Your task to perform on an android device: I am going to buy TERREX Free Hiker GORE-TEX 2.0 Hiking Shoes, but for now, put it in the cart of the adidas app.
Image 0: 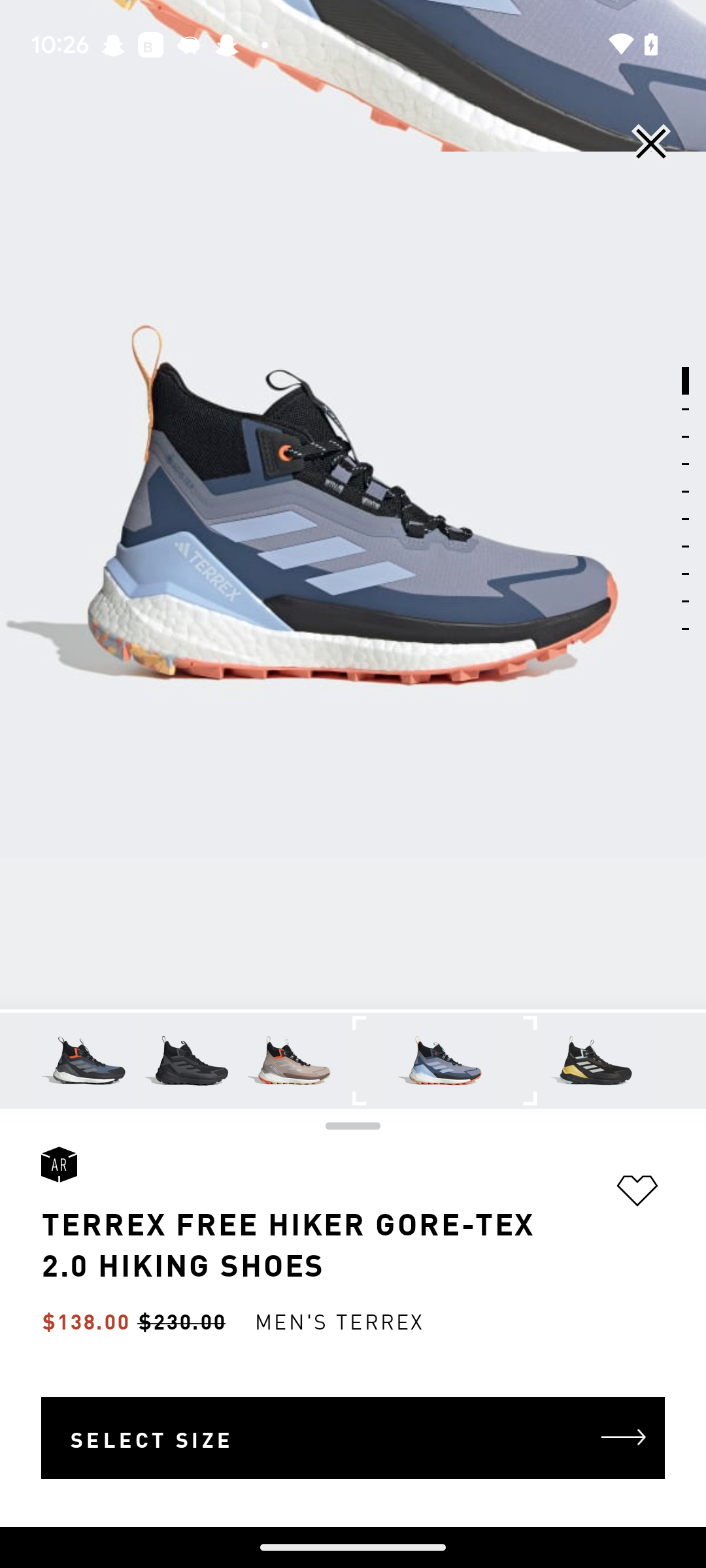
Click on  the select size button.
Step 0: click (352, 1437)
Image 1: 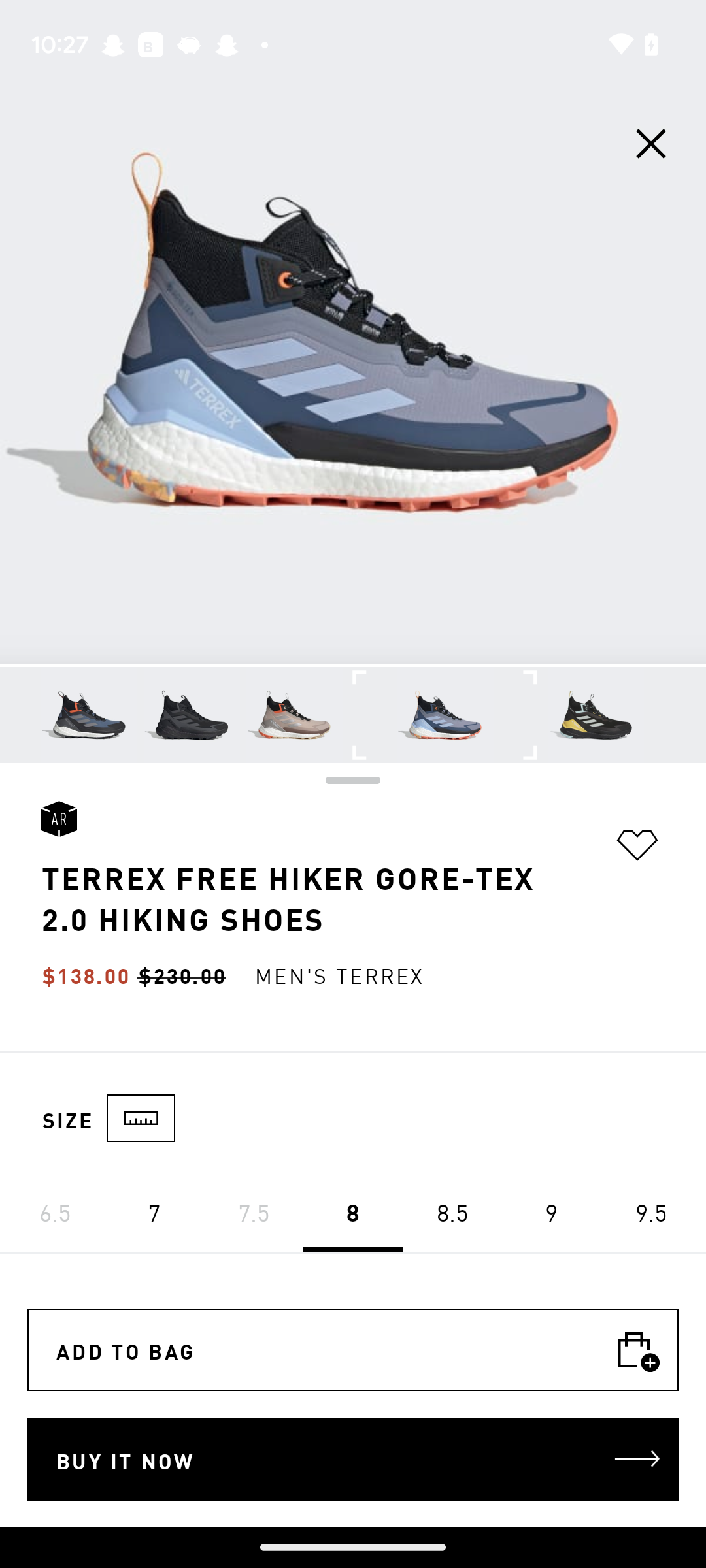
Click on the 7 size
Step 1: click (154, 1211)
Image 3: 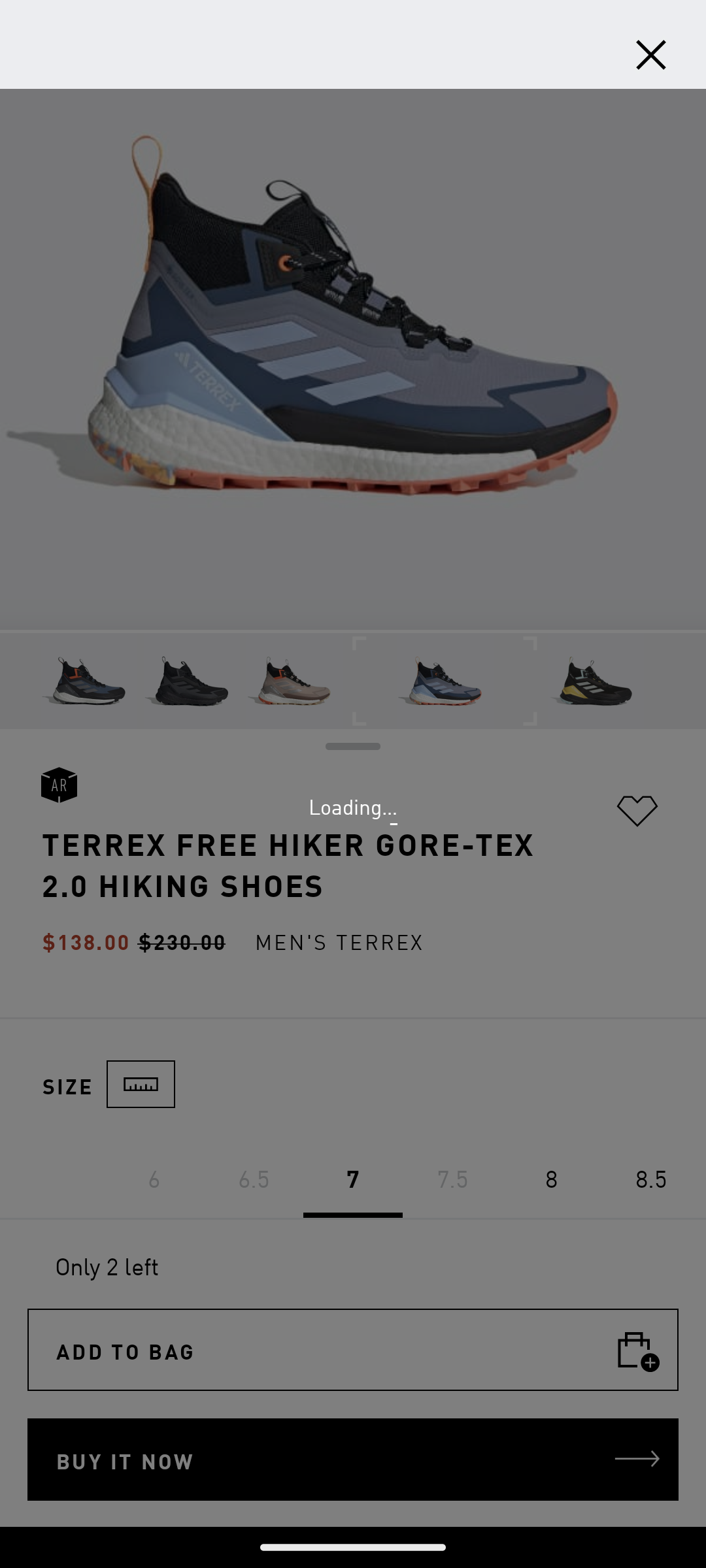
Click on the add to bag button.
Step 3: wait